Your task to perform on an android device: Add a contact with phone number +1 0123-45-3456 and first name set as Leena from YMCA
Image 0: 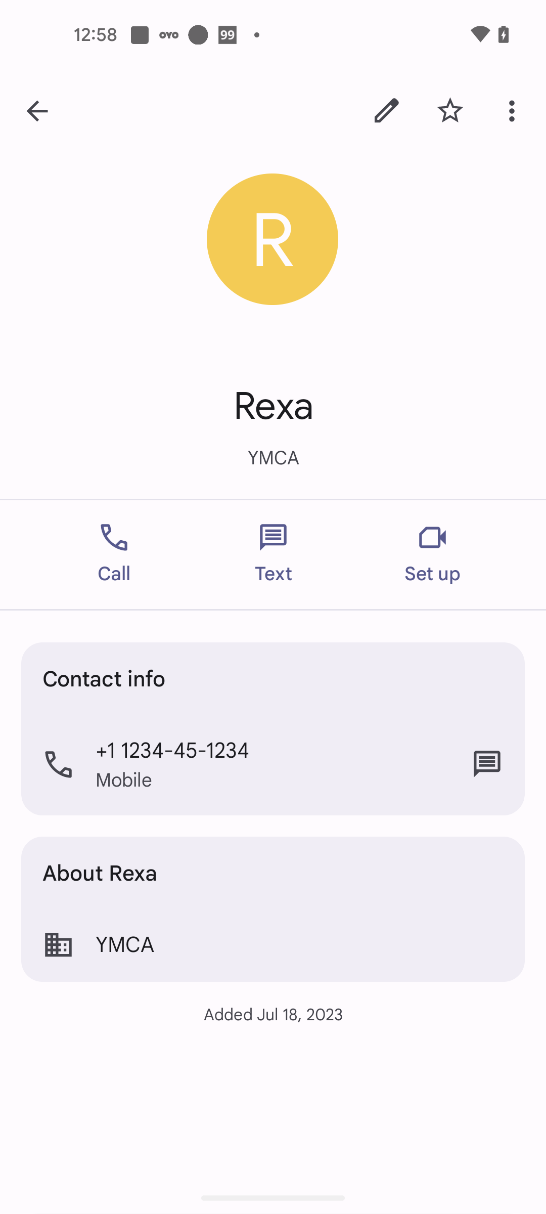
Go back to the previous page
Step 0: press back button
Image 1: 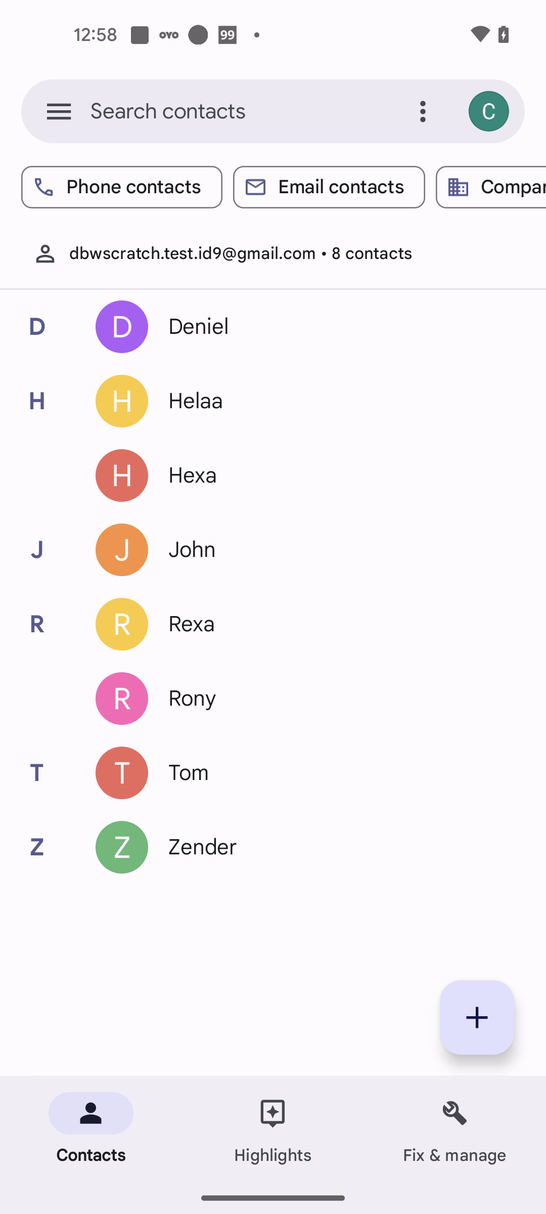
Click on the Plus+ icon to add new contact
Step 1: click (477, 1017)
Image 2: 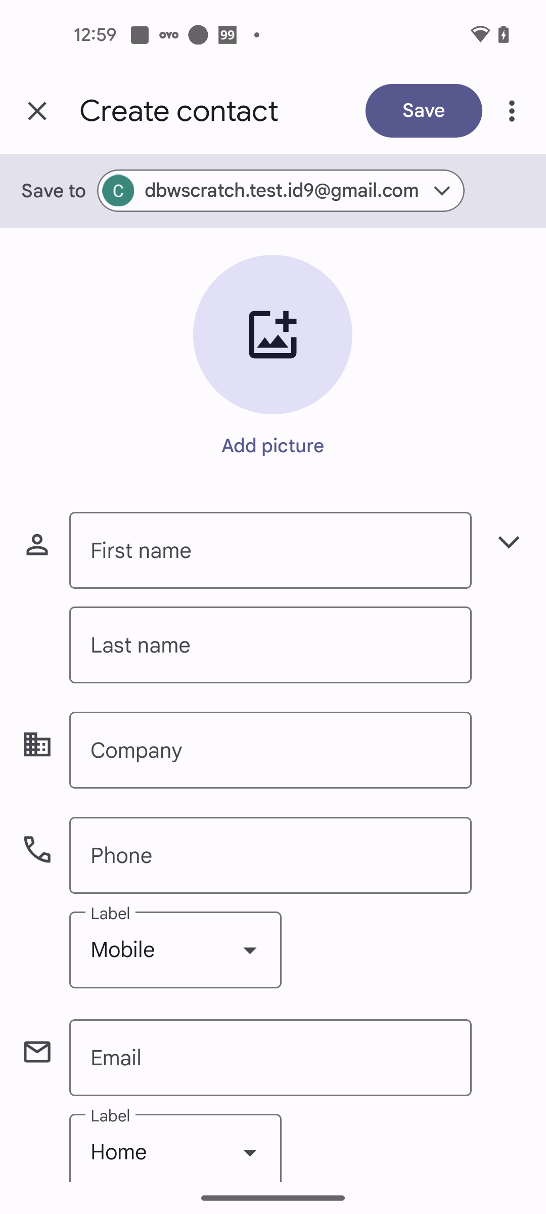
Click on the First name text bar
Step 2: click (270, 550)
Image 3: 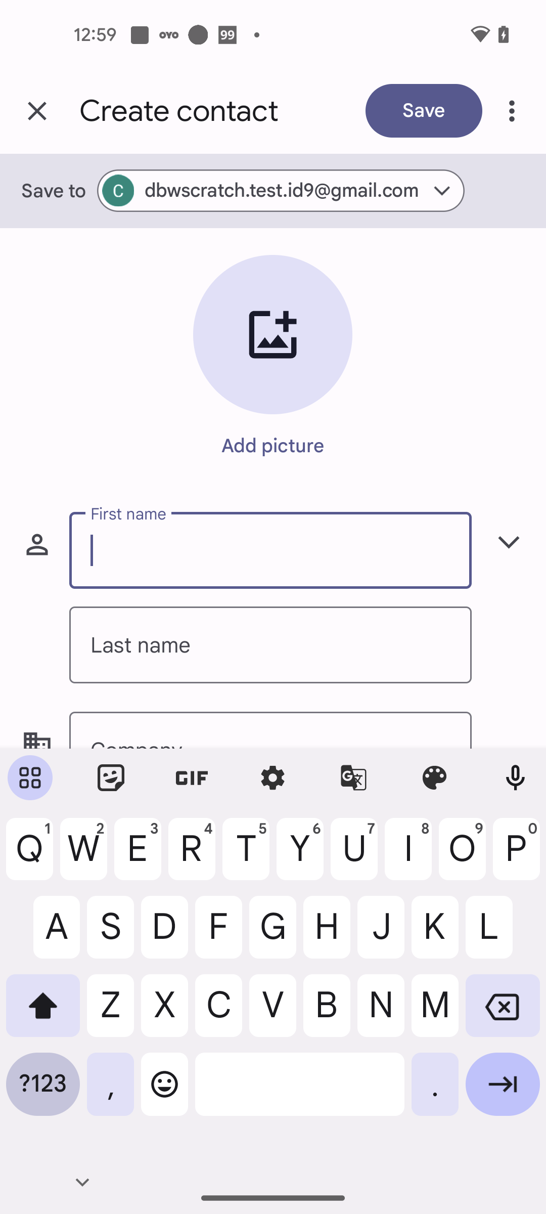
Enter the First name as Leena
Step 3: type "Leena"
Image 4: 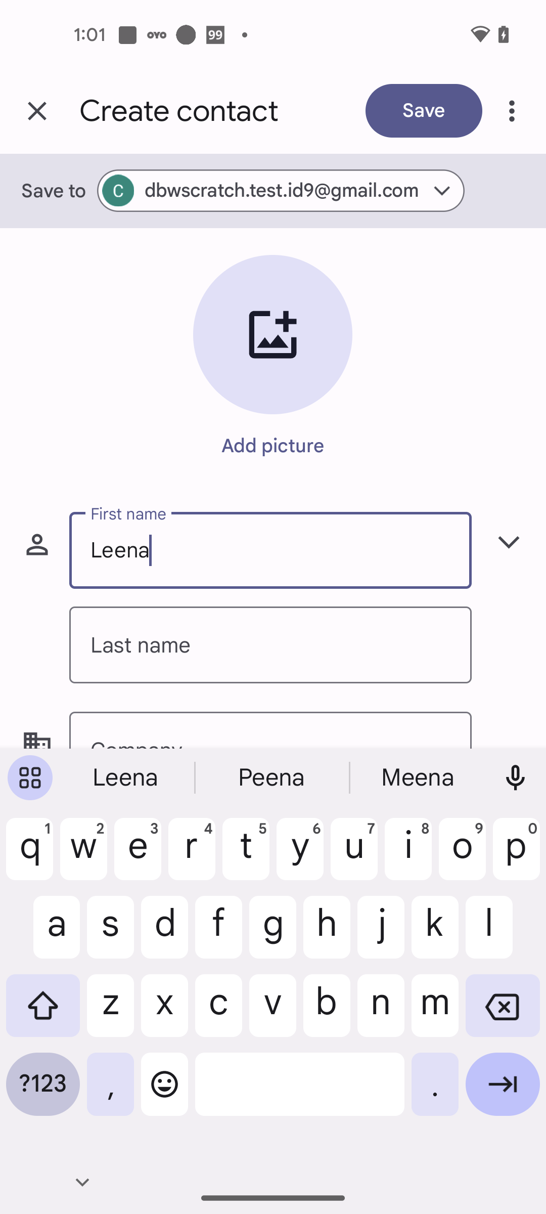
Swipe up to fill more details
Step 4: scroll down
Image 5: 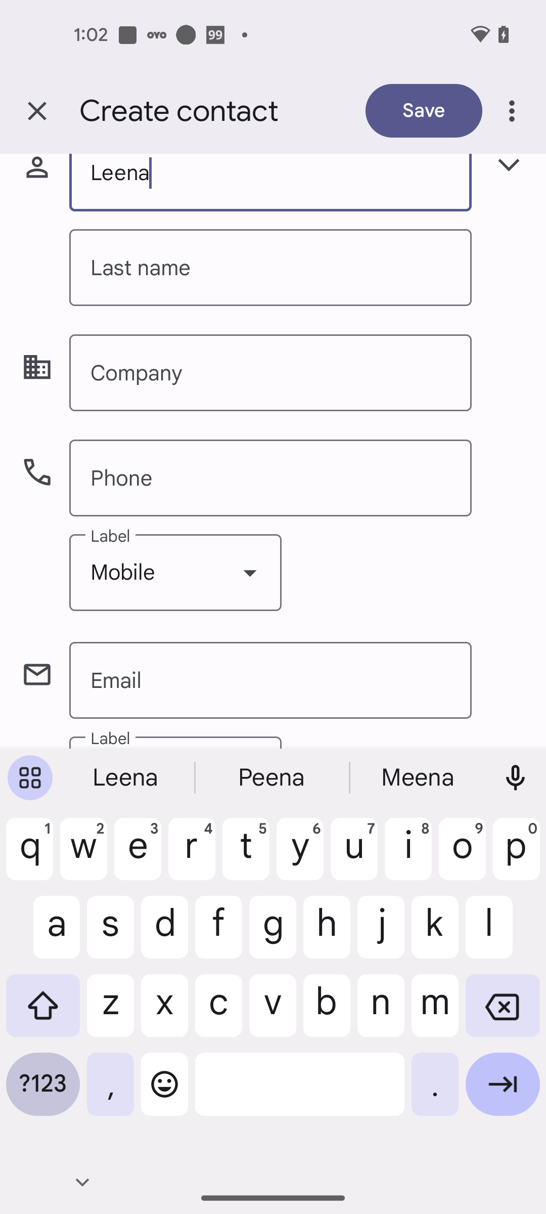
Click on the Company text bar
Step 5: click (270, 373)
Image 6: 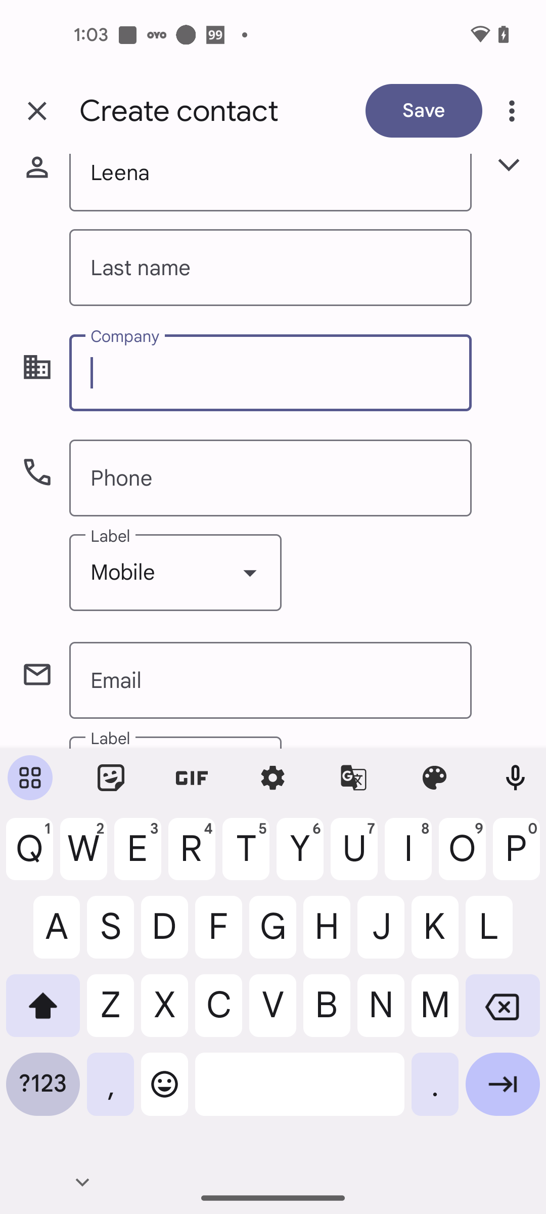
Enter the Company name as YMCA
Step 6: type "YMCA"
Image 7: 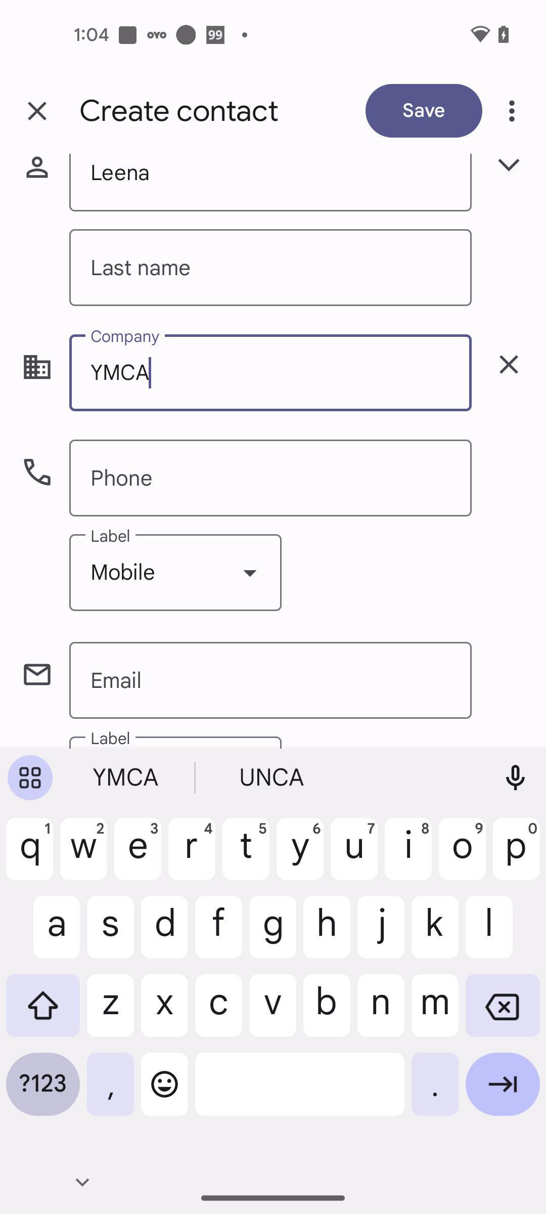
Click on the Phone text bar
Step 7: click (270, 478)
Image 8: 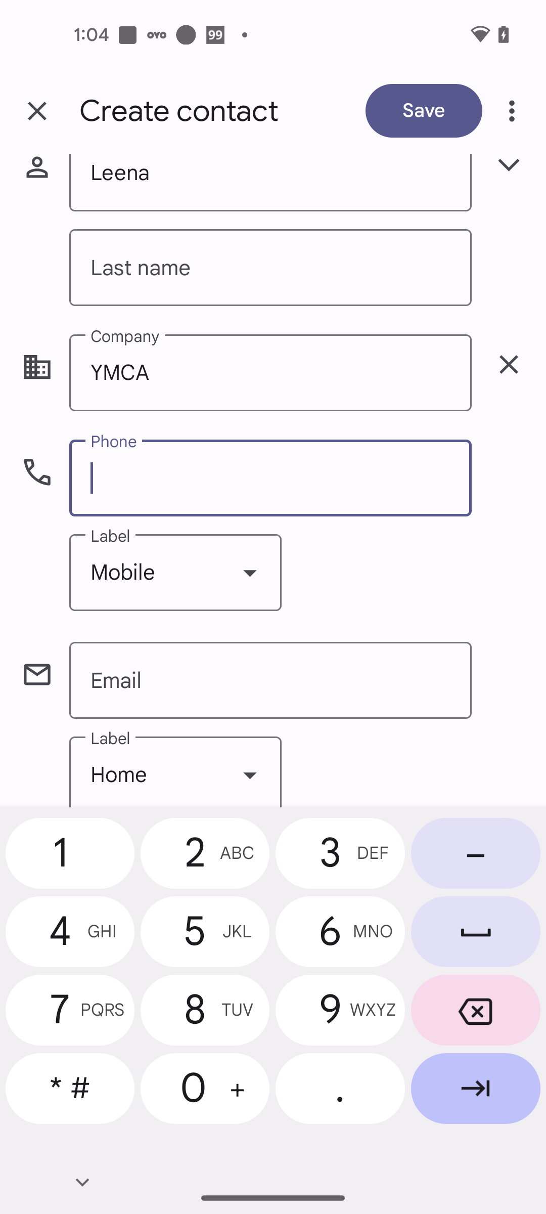
Enter the phone number as +1 0123-45-3456
Step 8: type "+1 0123-45-3456"
Image 9: 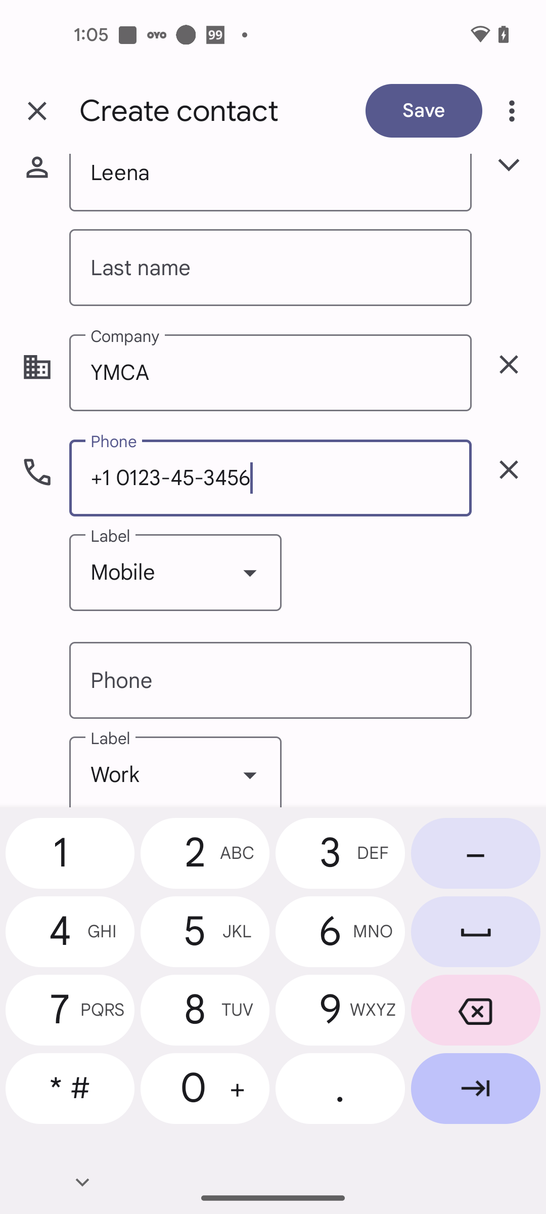
Click on the save button at the top right corner of the screen
Step 9: click (424, 110)